Your task to perform on an android device: Prepare the slide for me and add the title "OFFICE ANNUAL MEETING" and subtitle "2022-23" .
Image 0: 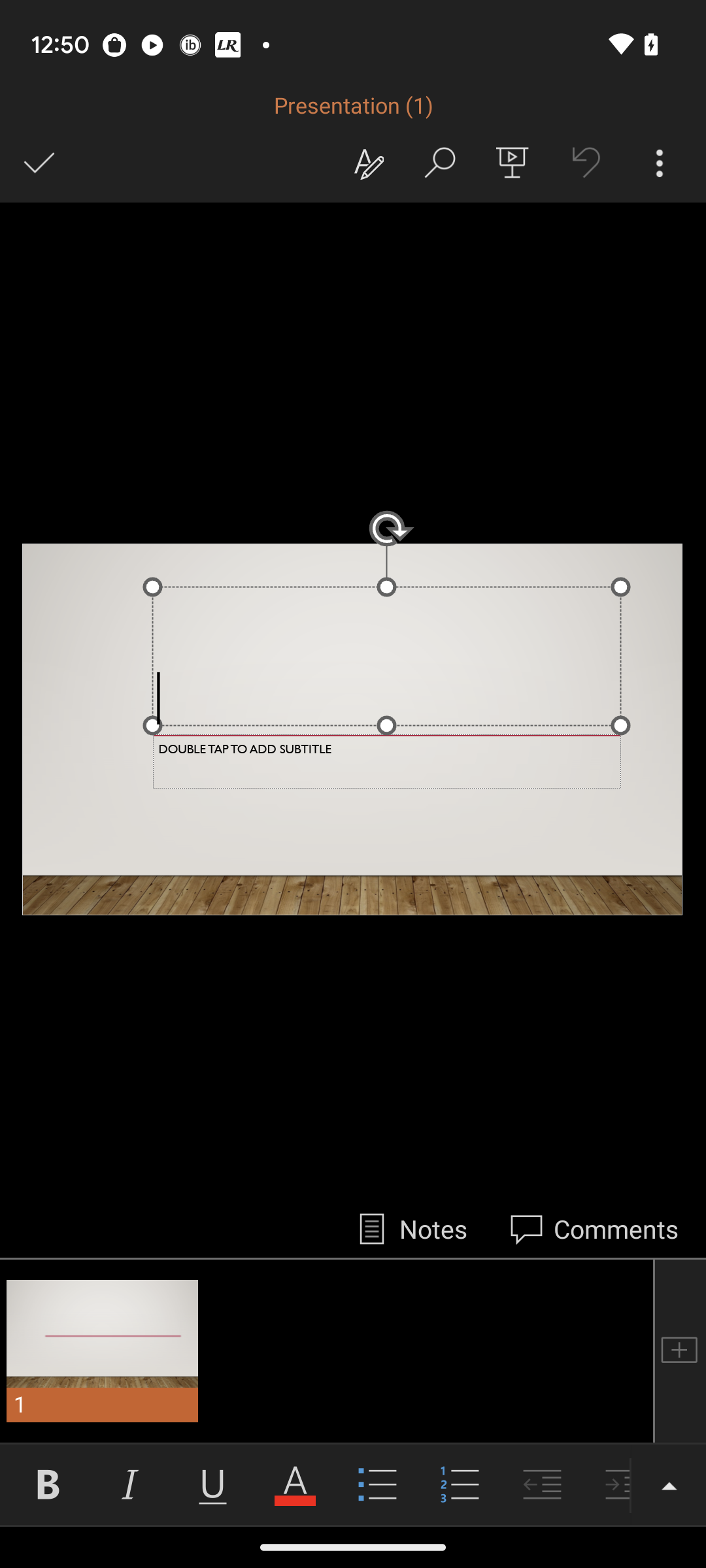
Click on the Title input box.
Step 0: click (377, 640)
Image 1: 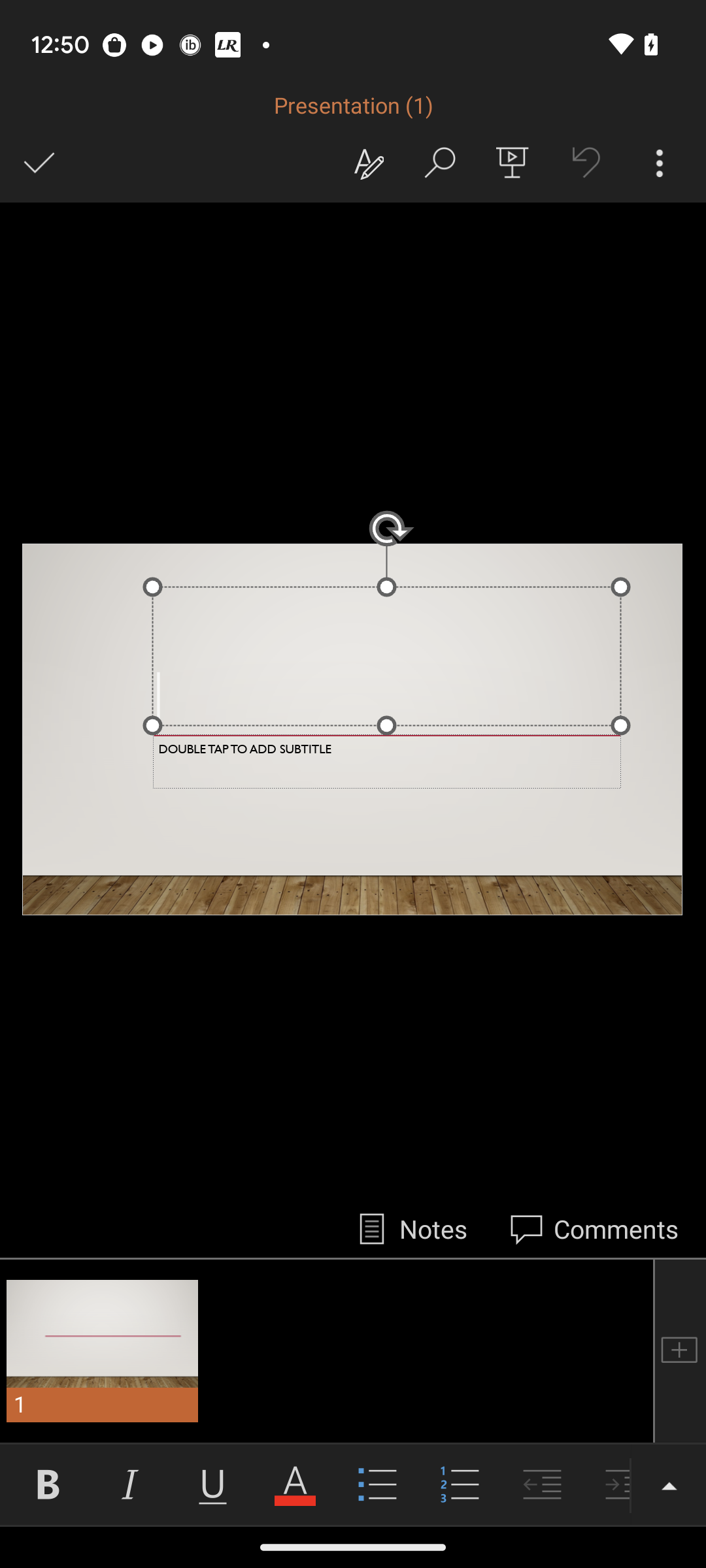
Click on the Title input box.
Step 1: click (223, 662)
Image 2: 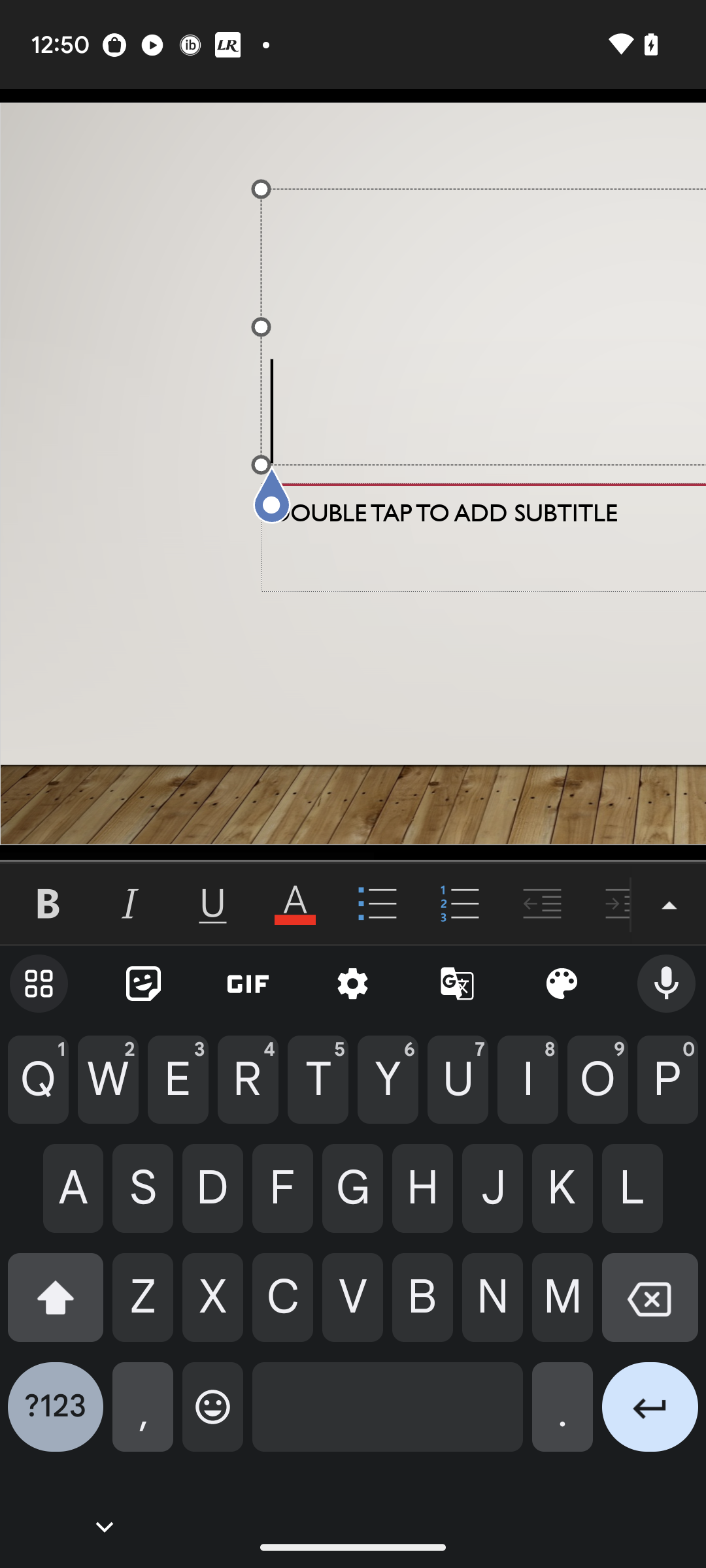
Type "OFFICE ANNUAL MEETING" in the Title input box.
Step 2: type "OFFICE ANNUAL MEETING"
Image 4: 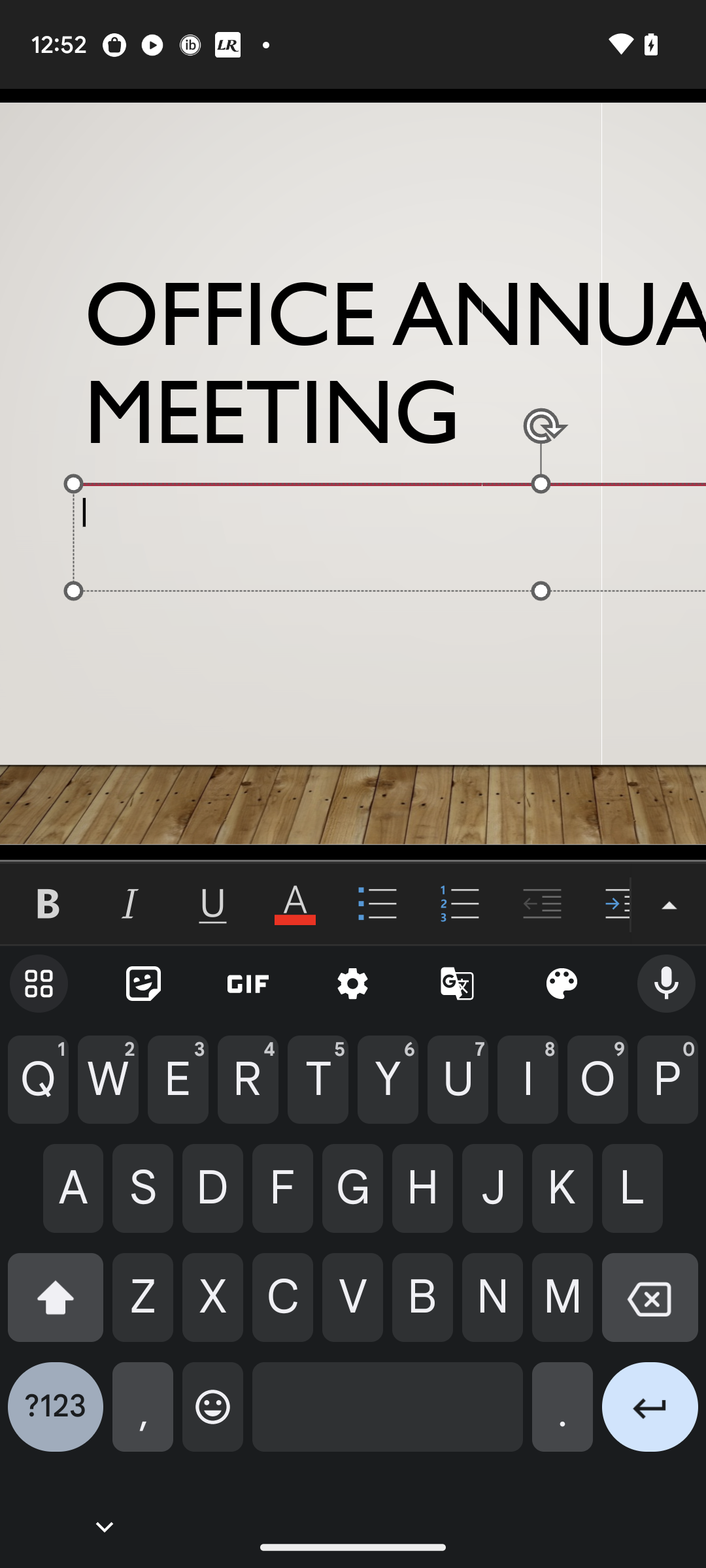
Type "2022-23" in the subtitle input box.
Step 4: type "2022-23"
Image 5: 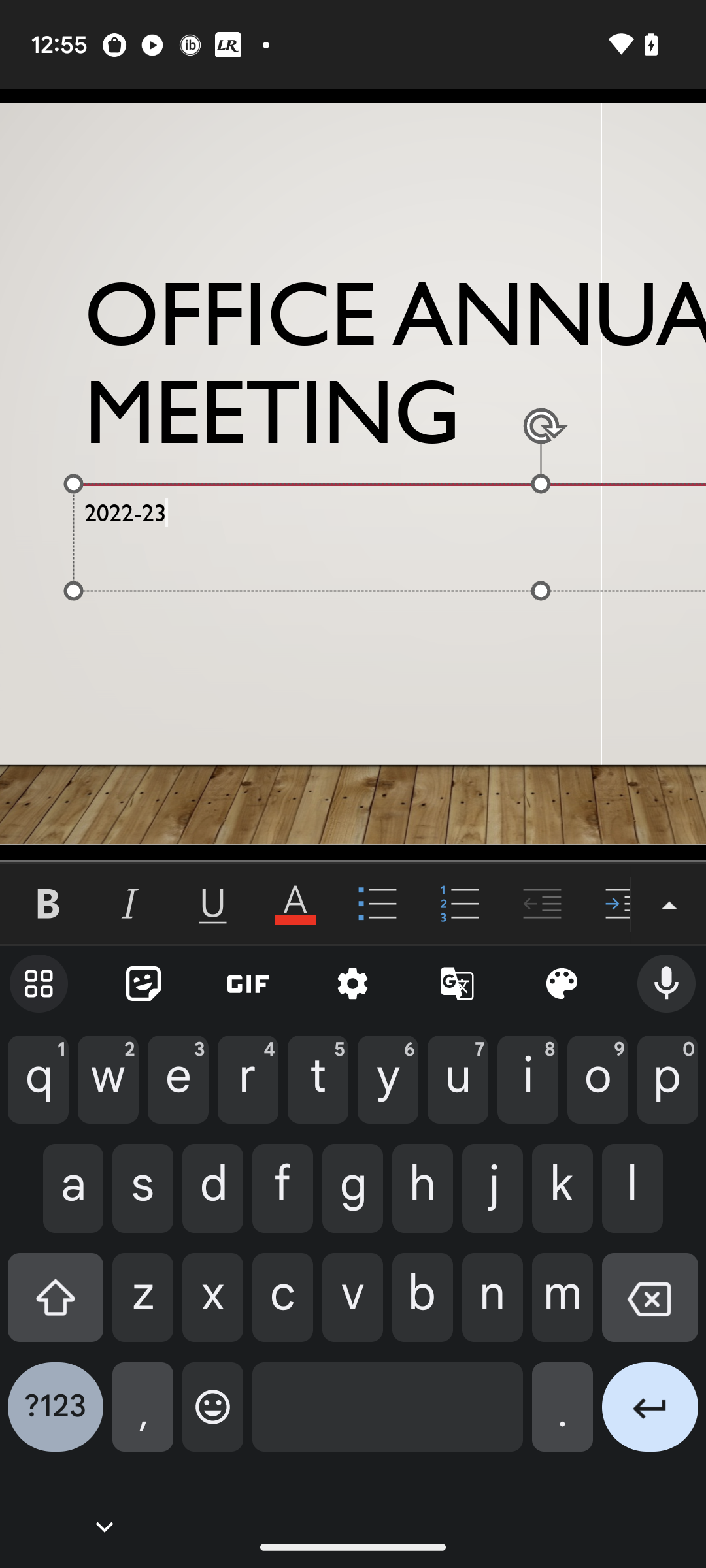
Go back to the previous page.
Step 5: press back button